Your task to perform on an android device: I recently ordered fish and chips from Albany Fish Bar, so I want to view its full menu on the Deliveroo app.
Image 0: 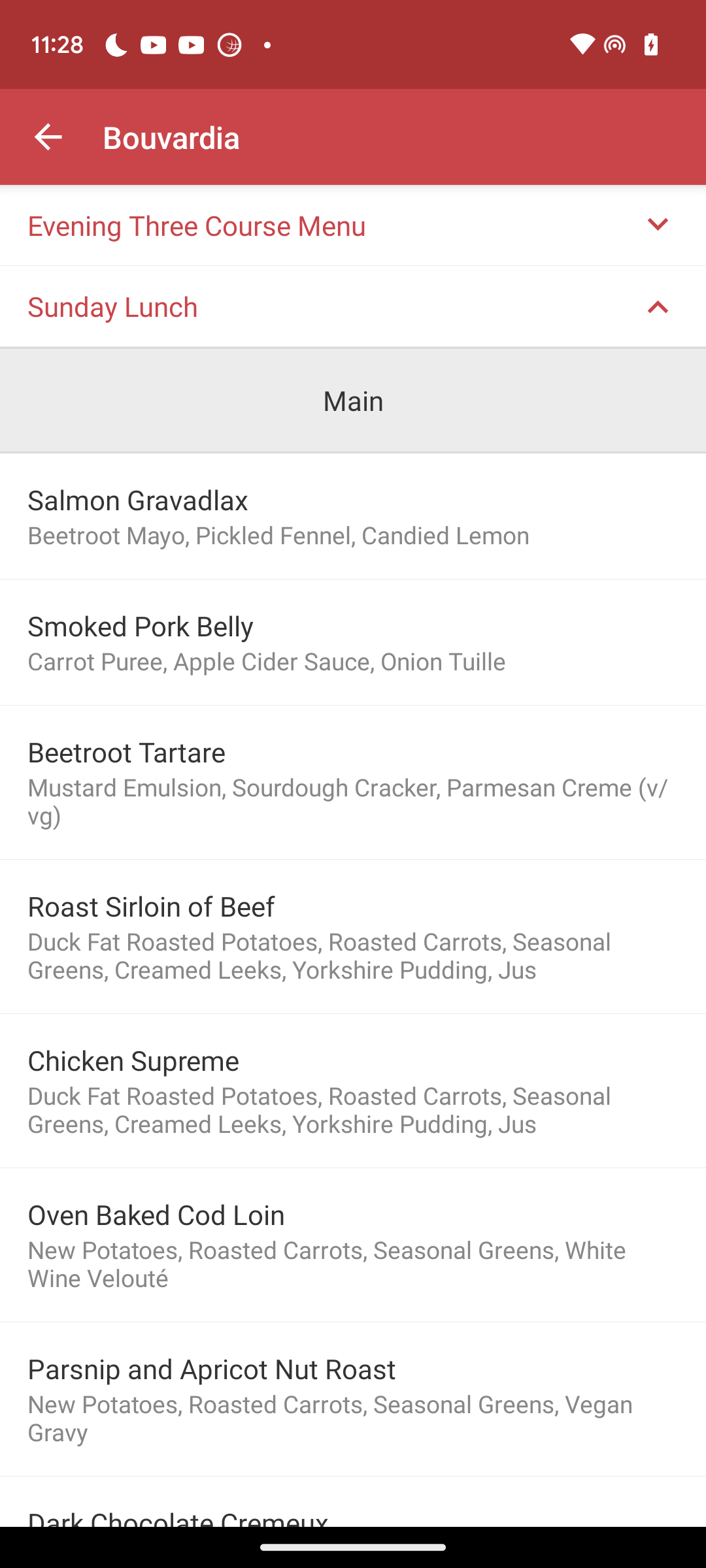
Open Deliveroo app
Step 0: open app "Deliveroo"
Image 1: 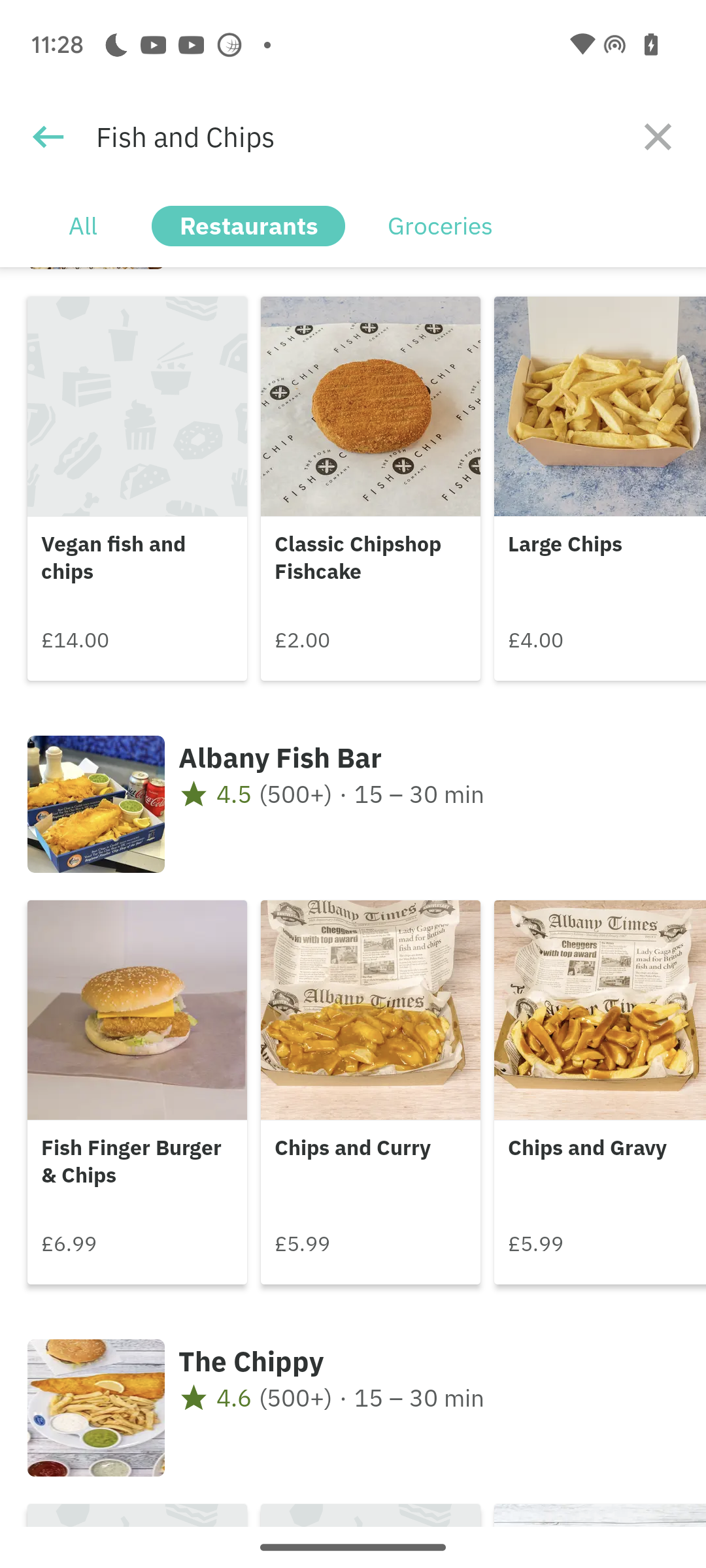
Click on Albany Fish Bar 
Step 1: click (428, 755)
Image 2: 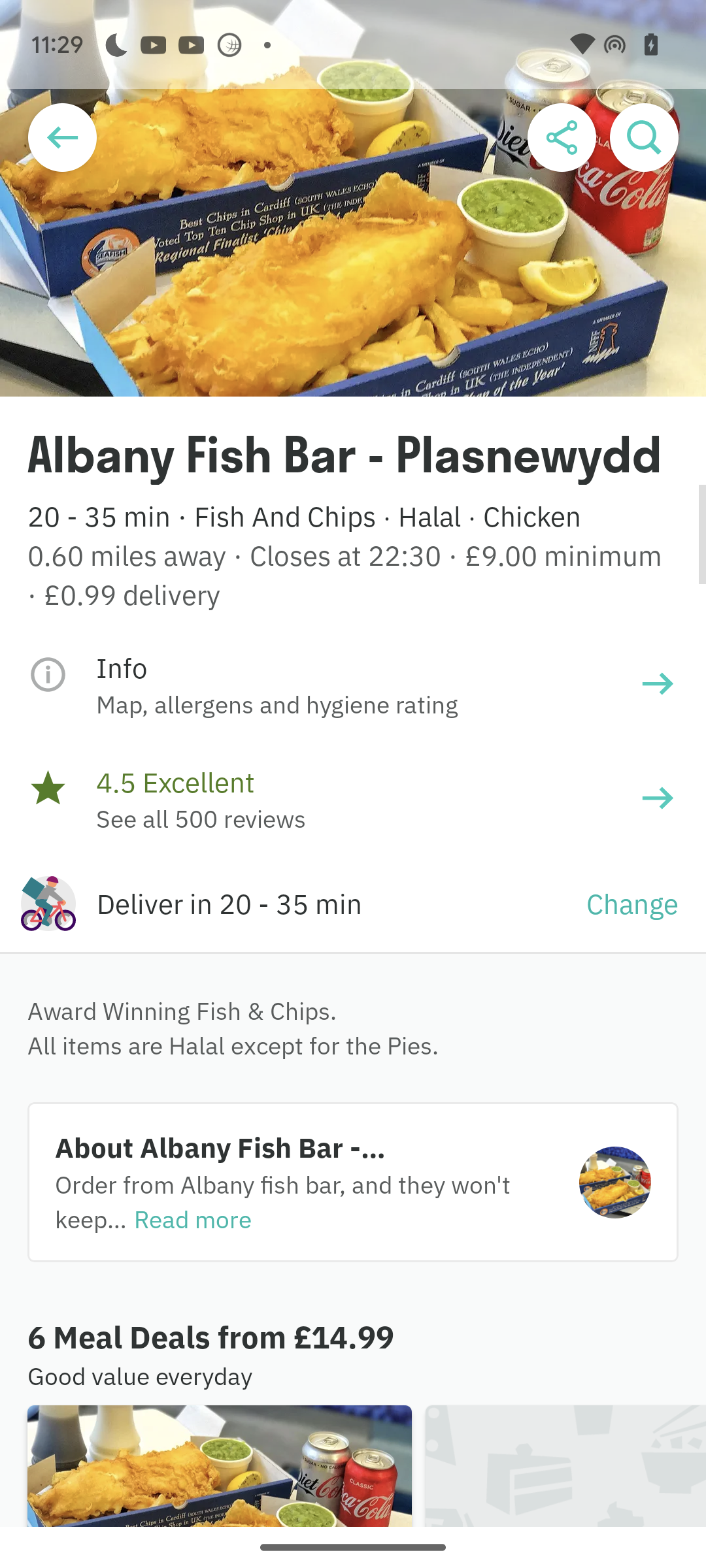
Swipe down to view full menu
Step 2: scroll down
Image 3: 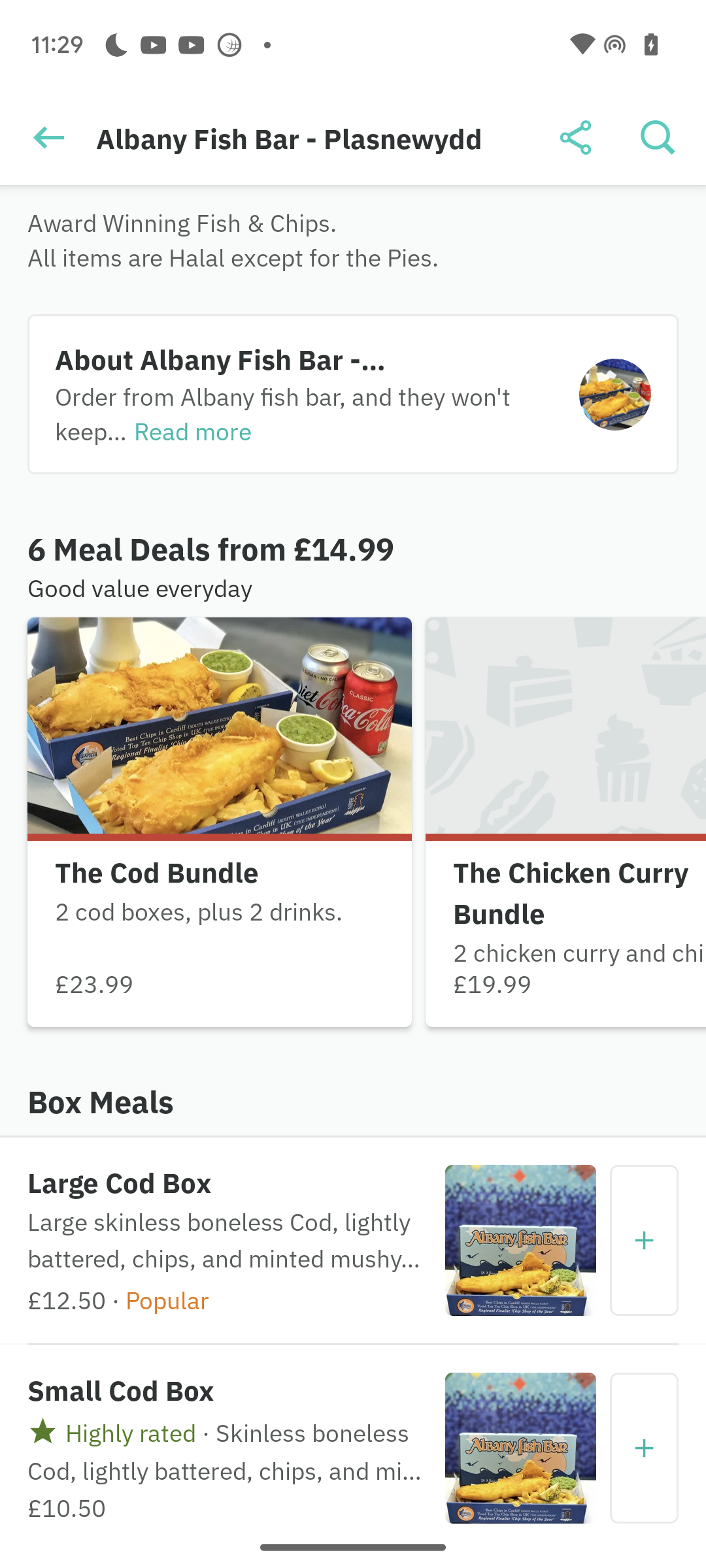
Swipe down to view full menu
Step 3: scroll down